Your task to perform on an android device: I want to get walking directions to the Museum Gouda from home on the google maps.
Image 0: 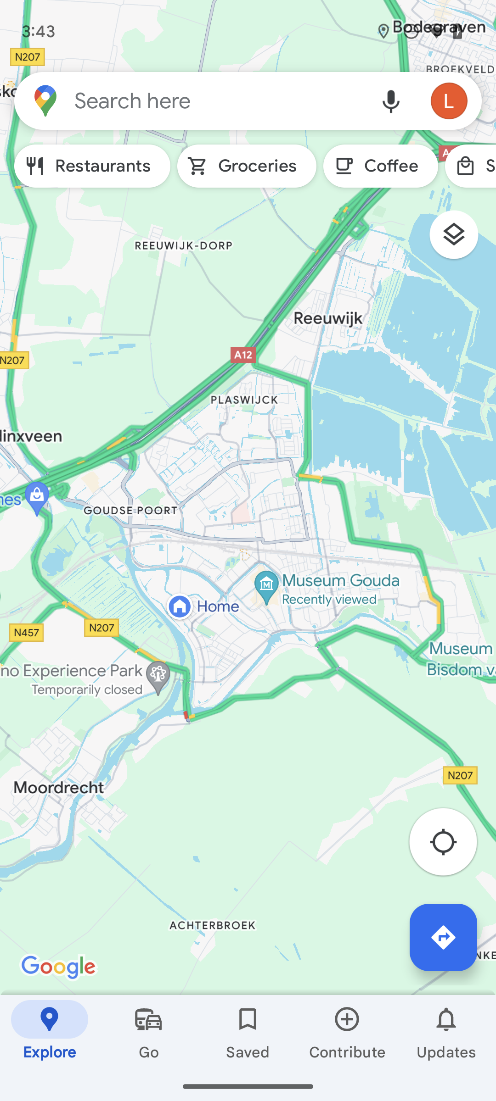
Click on the Search bar.
Step 0: click (218, 100)
Image 1: 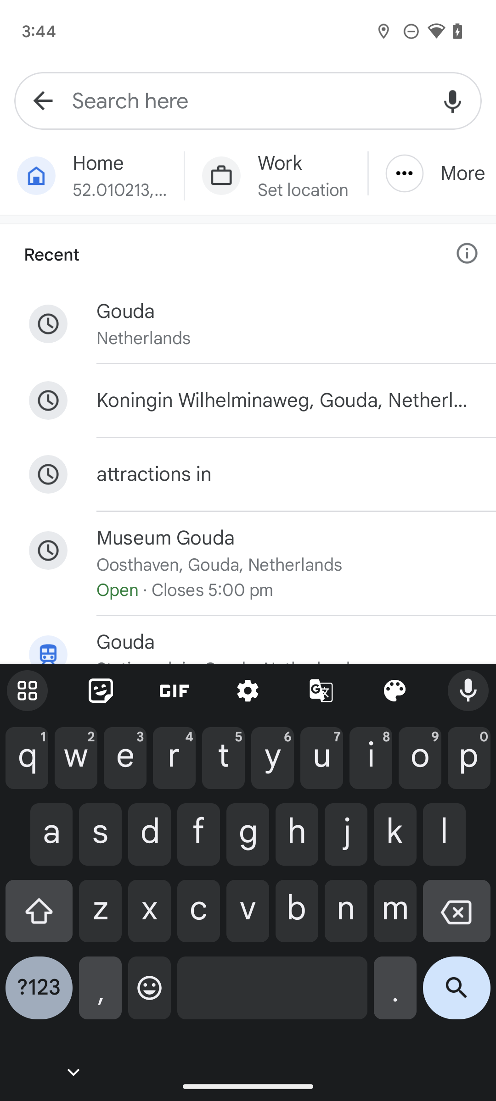
Click on the Museum Gouda suggestion.
Step 1: click (284, 565)
Image 2: 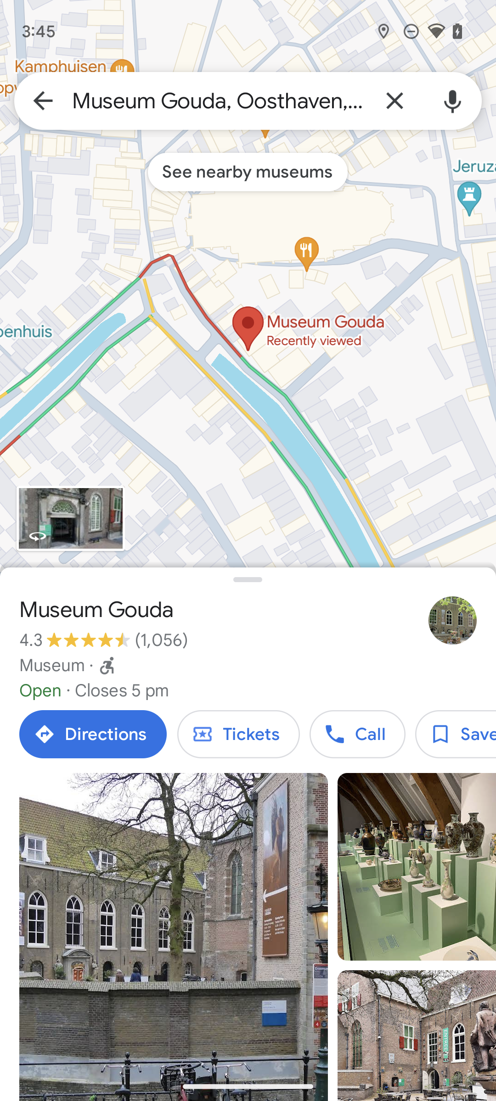
Click on the Directions button.
Step 2: click (93, 734)
Image 3: 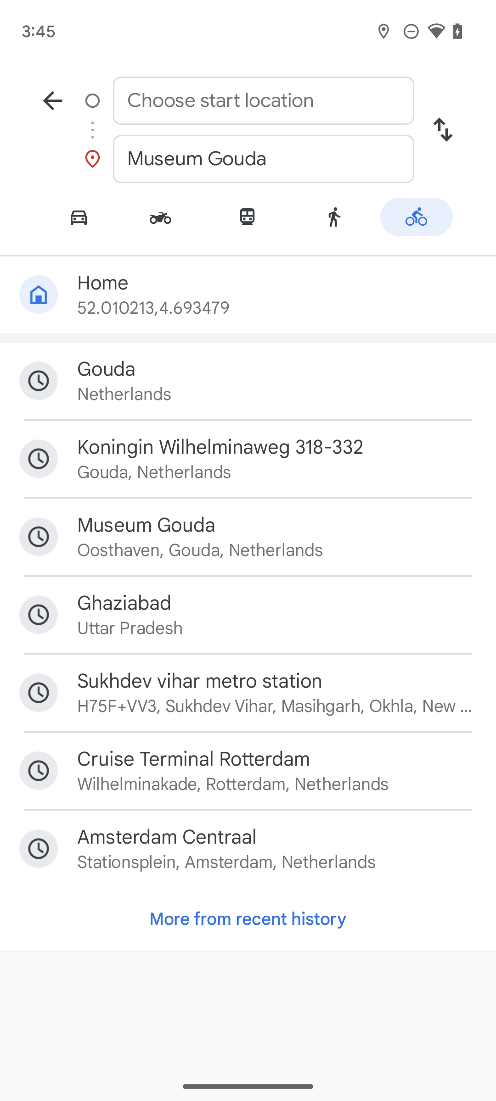
Click on the Home location option.
Step 3: click (277, 283)
Image 4: 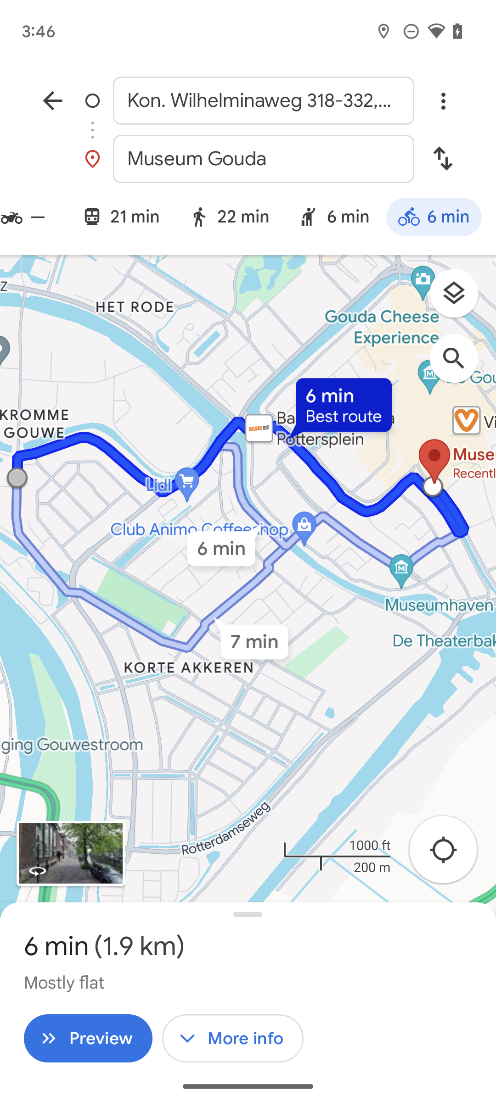
Click on the walking icon.
Step 4: click (243, 217)